Your task to perform on an android device: Create an event for the date September 30, 2023, with the name "Employment Fair" on the calendar app. The event start time should be 1:00 p.m. and the end time should be 2:00 p.m.
Image 0: 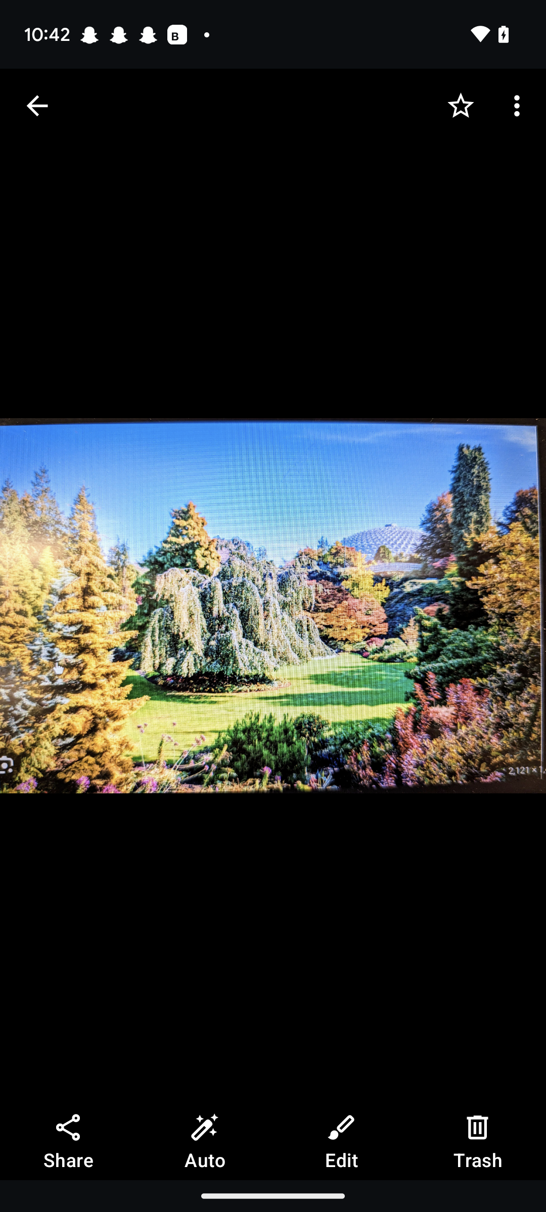
Open the calendar app.
Step 0: open app "Calendar"
Image 1: 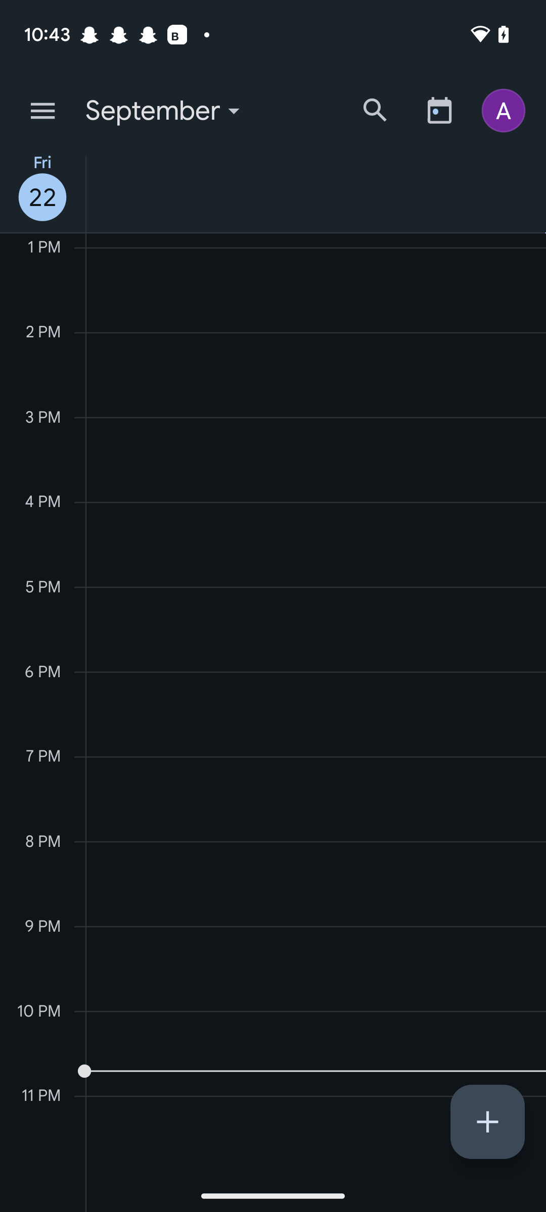
click on the + icon at the bottom right corner of the screen.
Step 1: click (487, 1122)
Image 2: 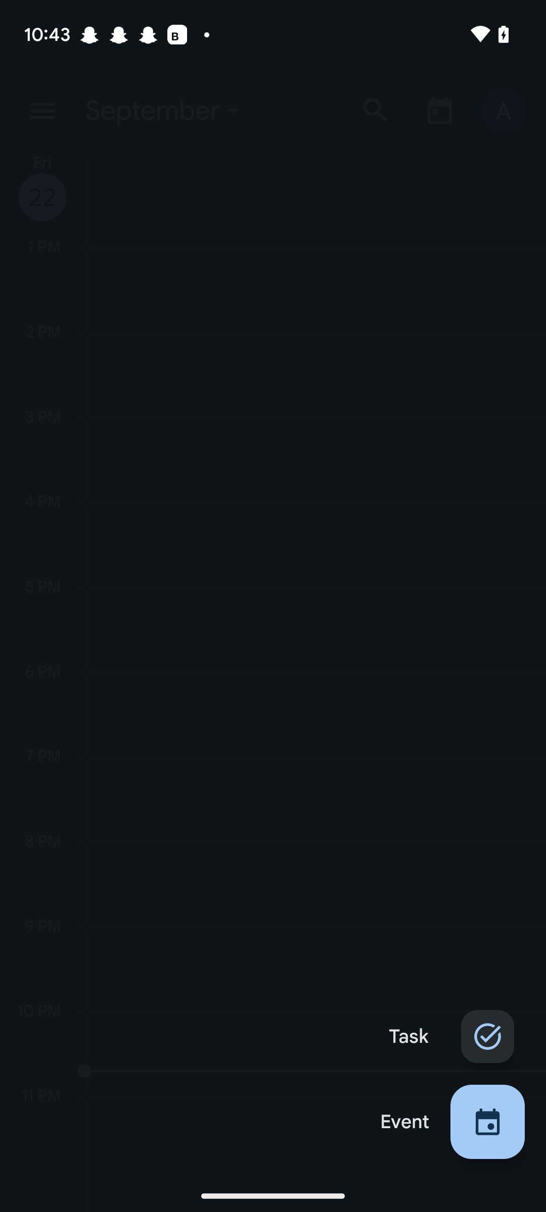
click on the Tab event at the bottom.
Step 2: click (441, 1121)
Image 3: 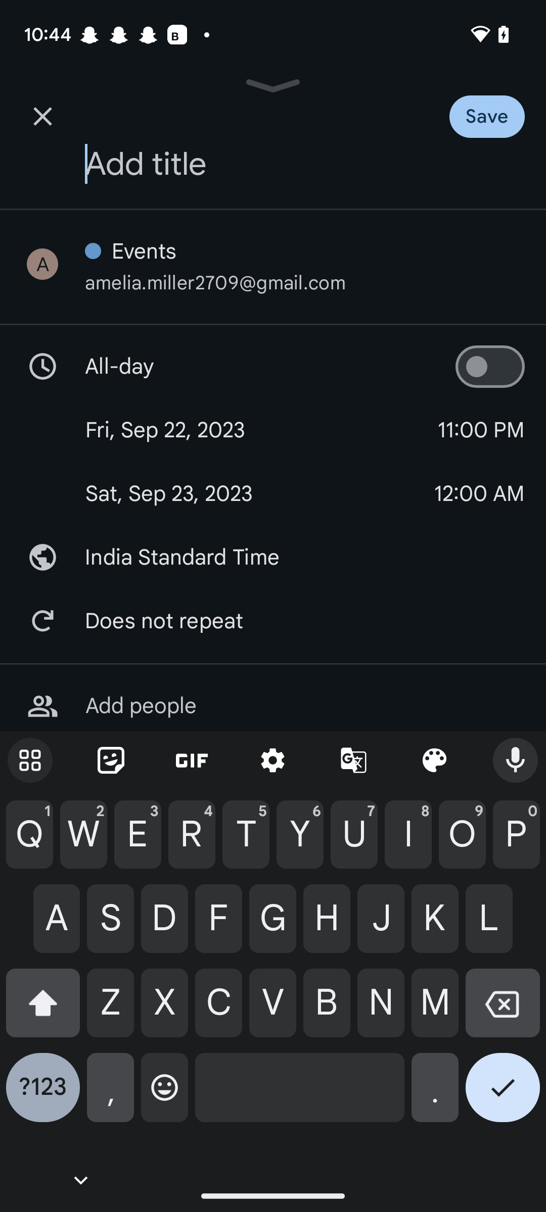
Type "EMPLOYMENT FAIR" in the title input box
Step 3: type "EMPLOYMENT FAIR"
Image 4: 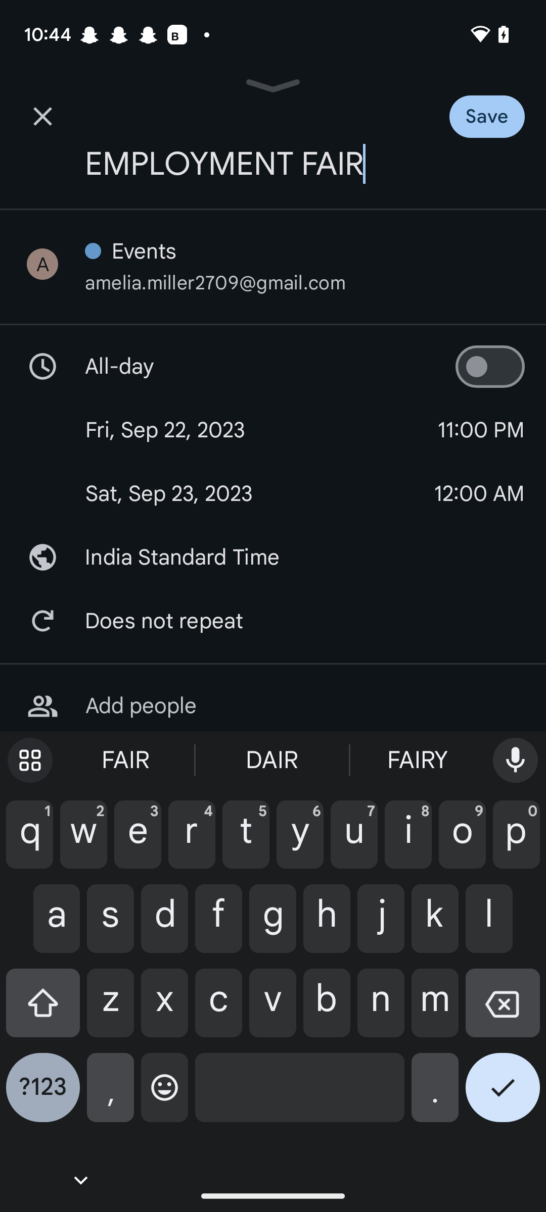
click on the first date.
Step 4: click (261, 430)
Image 7: 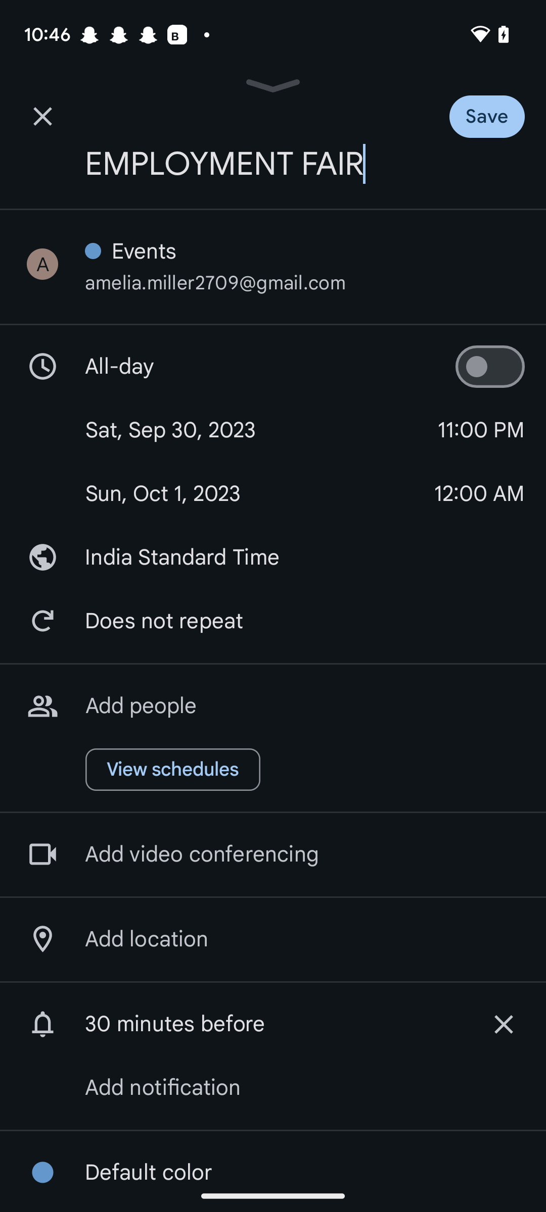
Click on the Text 11:00 pm displayed on the screen.
Step 7: click (481, 430)
Image 8: 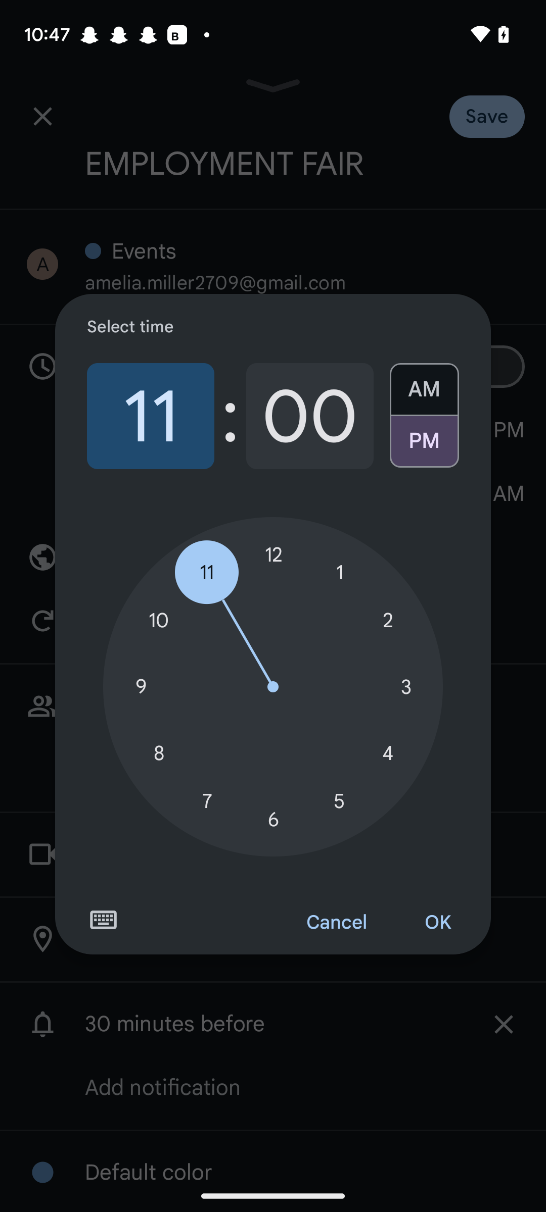
click on 1 to set the hours.
Step 8: click (340, 572)
Image 9: 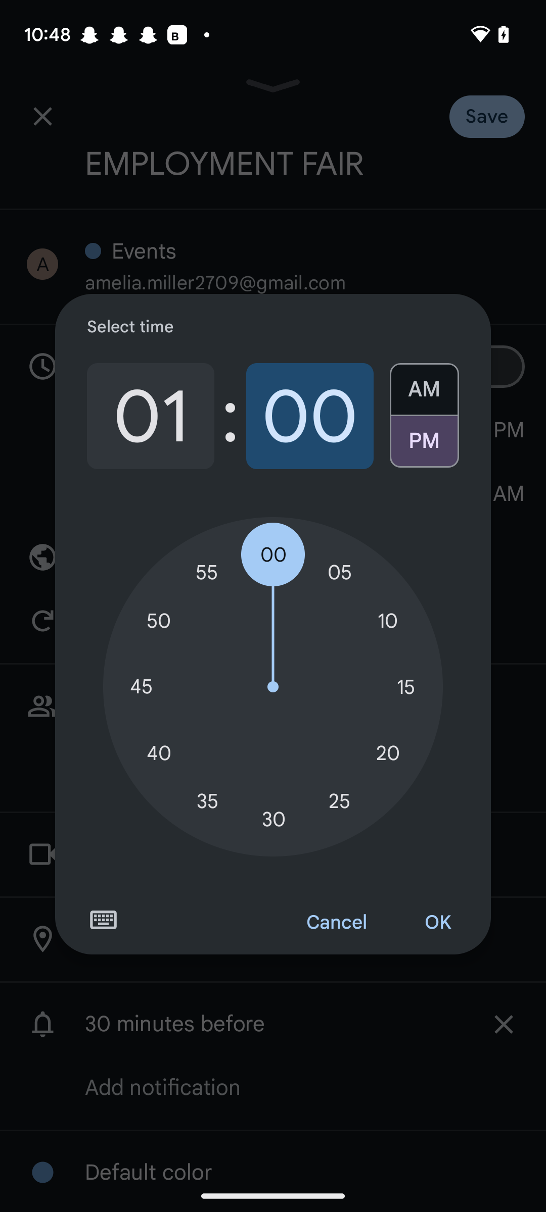
click on the OK at the bottom right corner of the clock.
Step 9: click (437, 923)
Image 10: 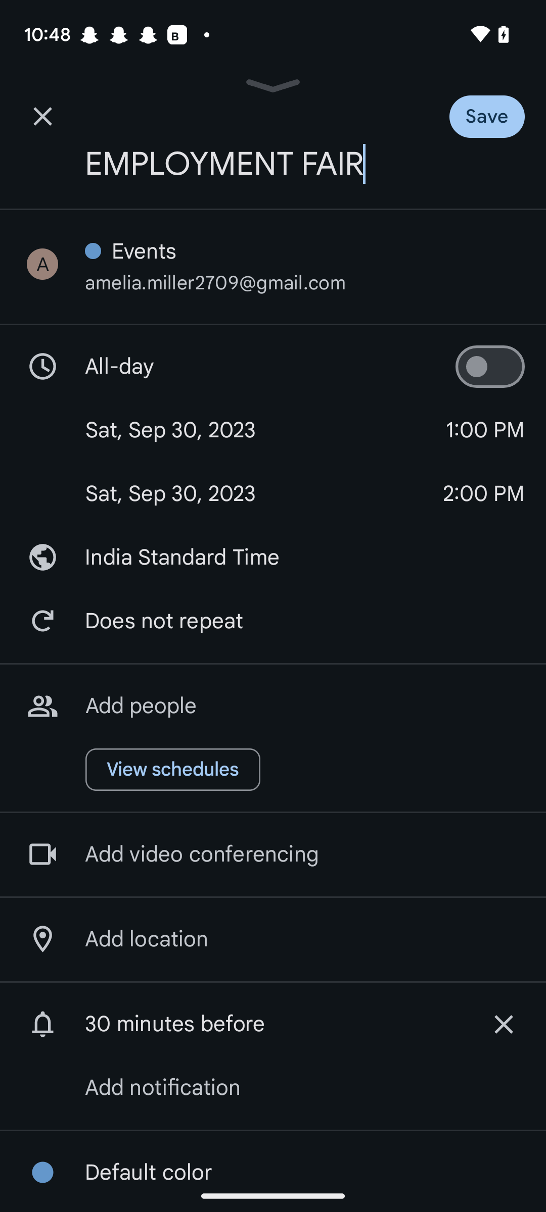
click on the Save at the top right corner of the screen.
Step 10: click (509, 110)